Your task to perform on an android device:  I am all done with the browsing , add men’s glow run  to the wishlist in the Amazon app
Image 0: 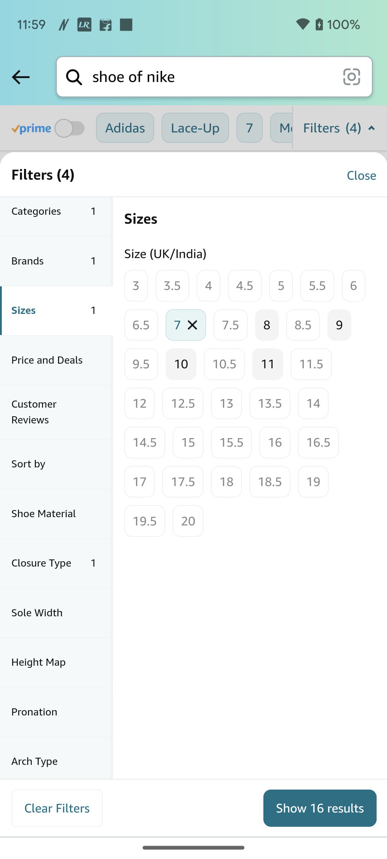
Click on the Show 16 results
Step 0: click (320, 807)
Image 1: 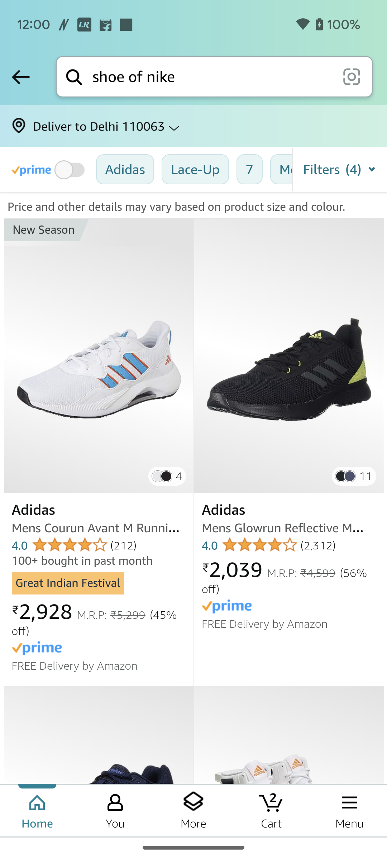
Click on the second shoe 
Step 1: click (289, 369)
Image 2: 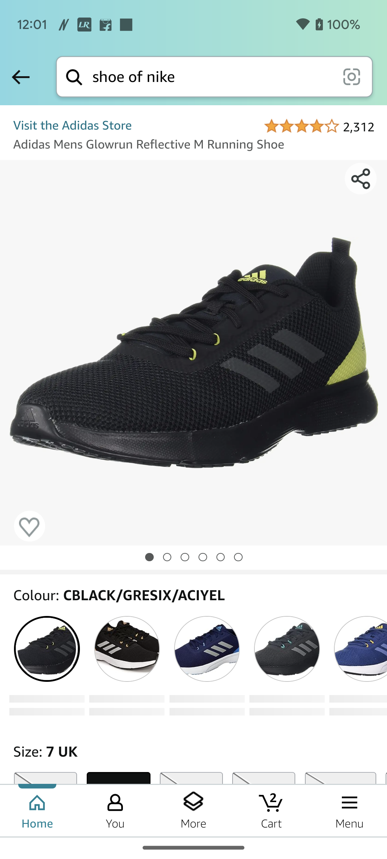
Scroll up to view the add to cart option 
Step 2: scroll down
Image 3: 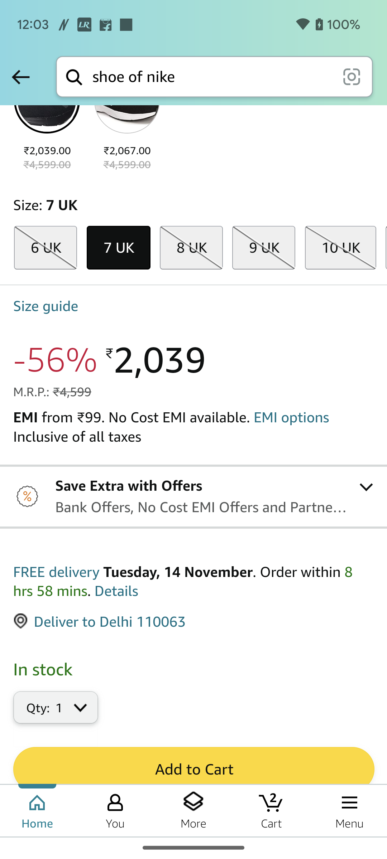
Scroll up to view the add to cart option 
Step 3: scroll down
Image 4: 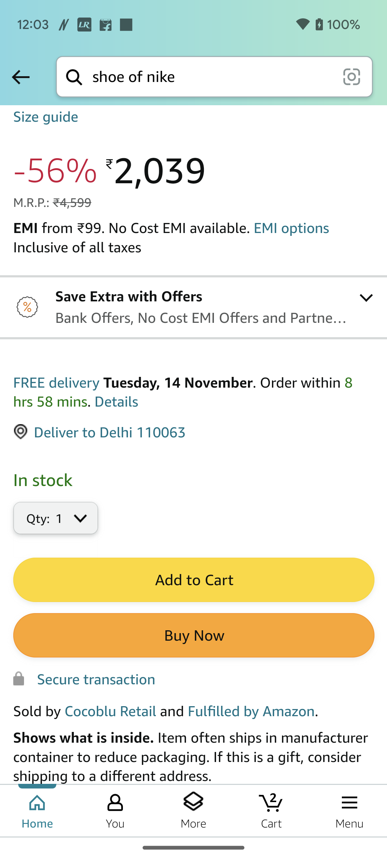
Click on the Add to Cart button 
Step 4: click (193, 581)